Your task to perform on an android device: I would like to see more screwdriver sets so that prices can be compared. See the price of several related screwdriver sets by using the Hardware Shack app.
Image 0: 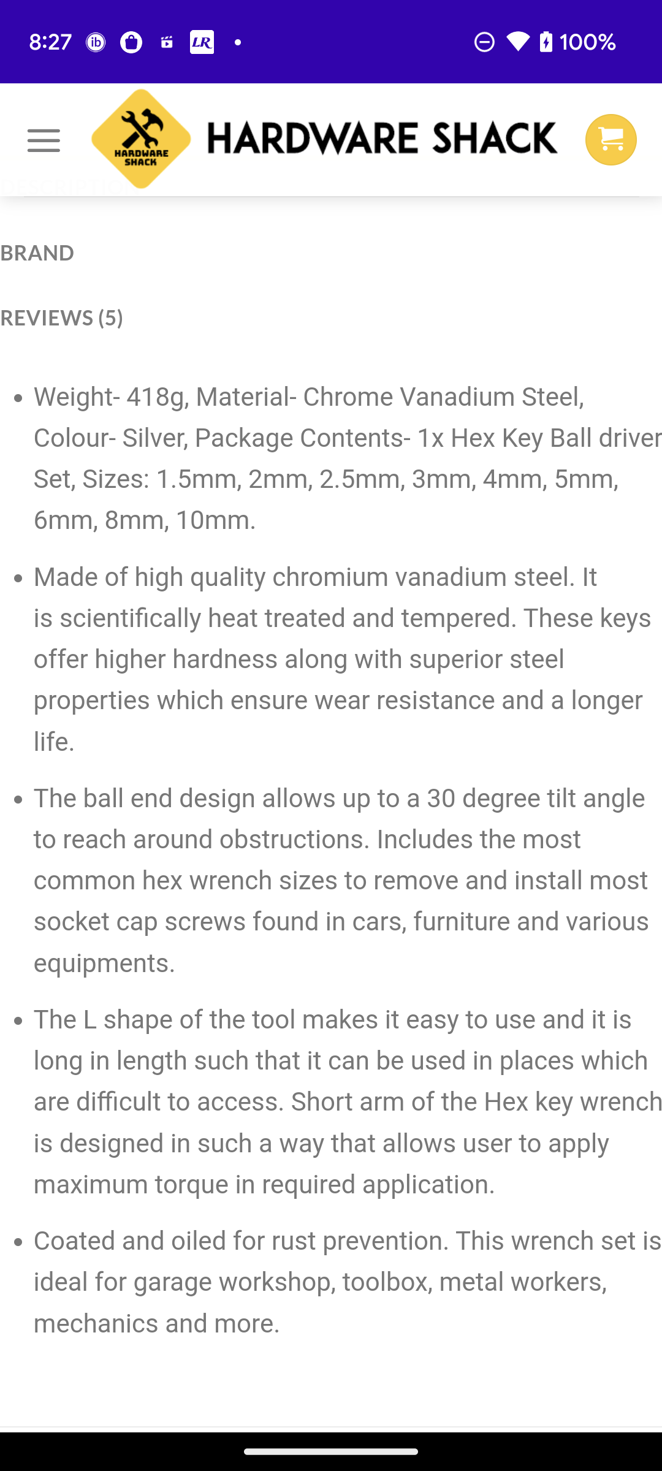
swipe up for similar products
Step 0: scroll down
Image 1: 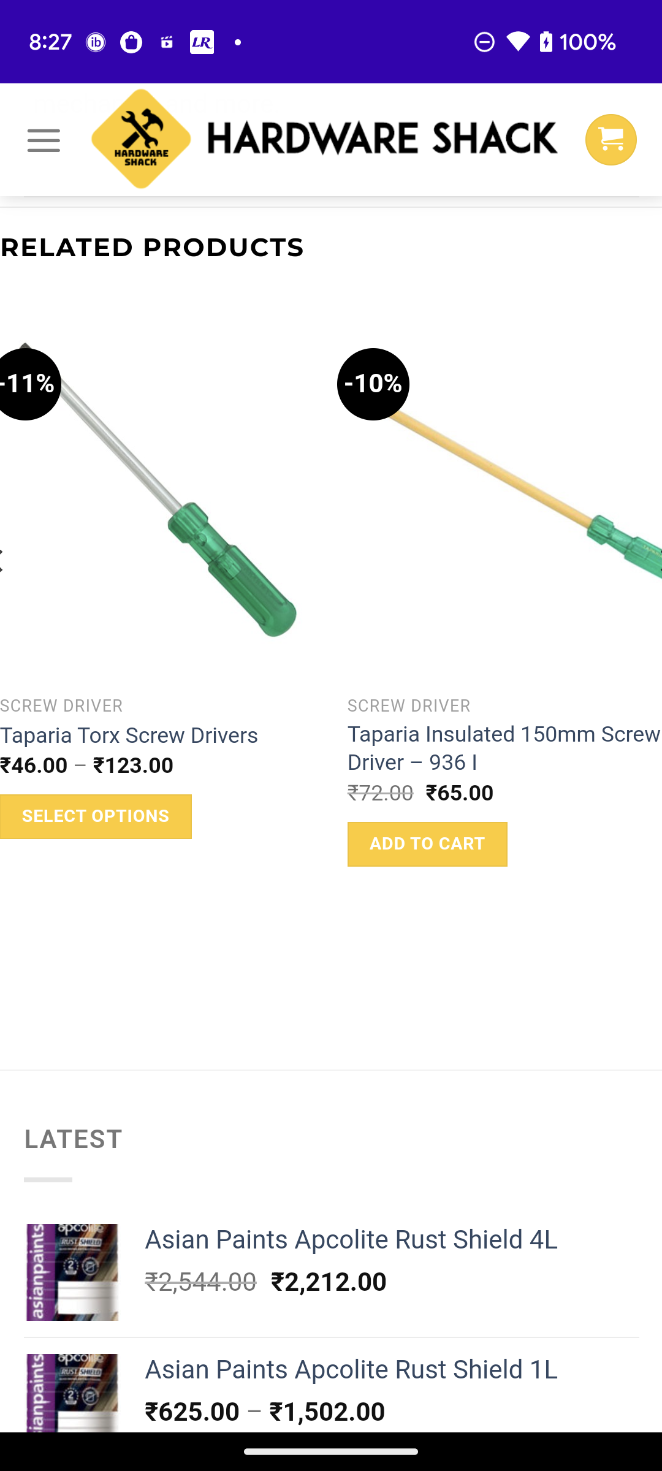
swipe left the related products to compare price
Step 1: scroll right